Your task to perform on an android device: Go to the RailYatri app and get directions to the train station from Gurgaon to New Delhi.
Image 0: 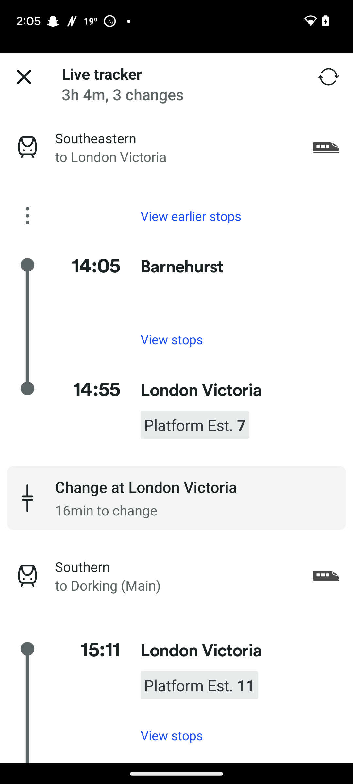
Go to the RailYatri app
Step 0: open app "RailYatri"
Image 1: 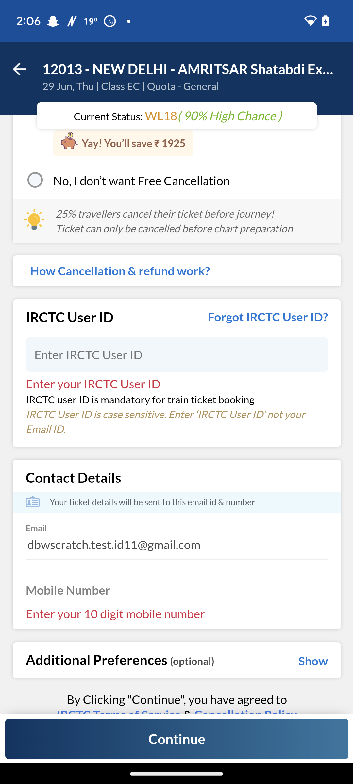
Go back to the previous screen
Step 1: press back button
Image 2: 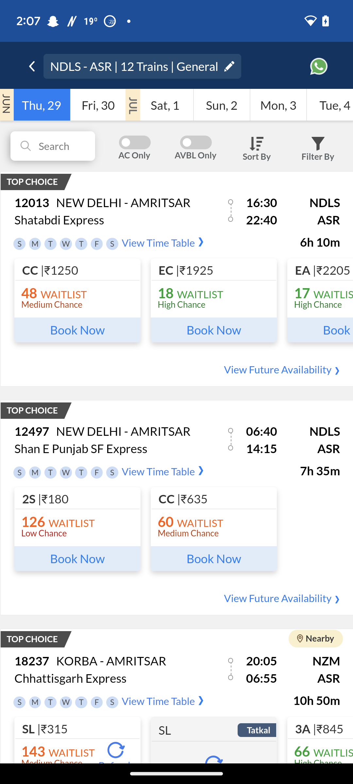
Go back to the previous screen
Step 2: press back button
Image 3: 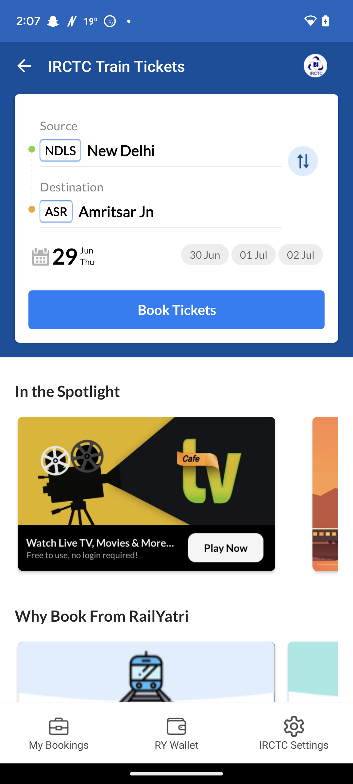
Click on the reverse arrow icon 
Step 3: click (303, 161)
Image 4: 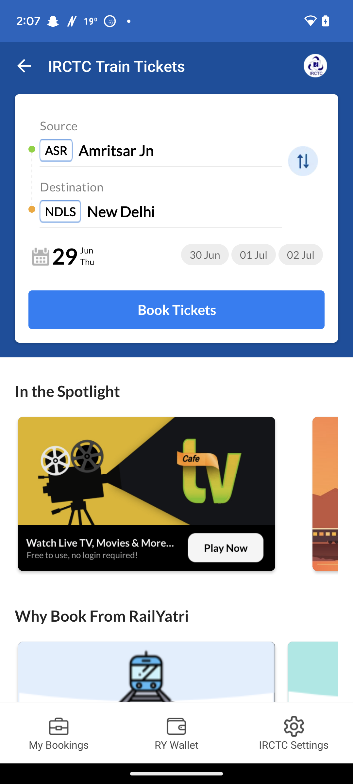
Click on the source text box
Step 4: click (120, 150)
Image 5: 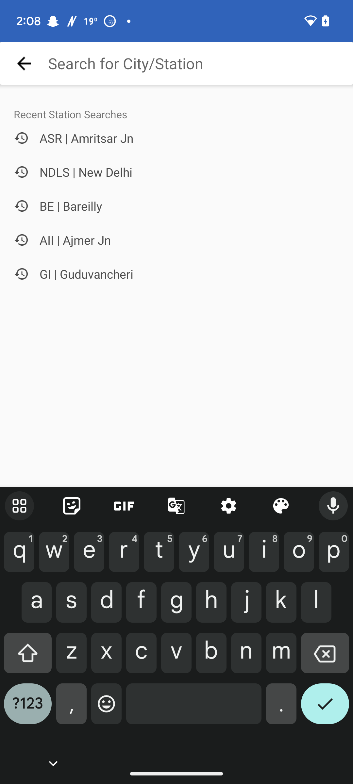
Enter the source station as Gurgaon
Step 5: type "Gurgaon"
Image 6: 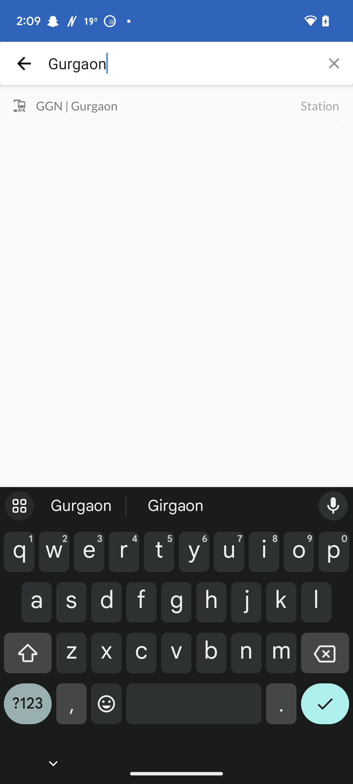
Click on the first result
Step 6: click (168, 106)
Image 7: 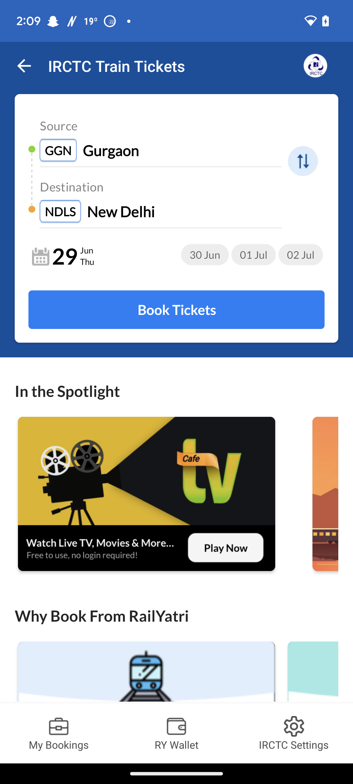
Click on the book tickets button
Step 7: click (176, 309)
Image 8: 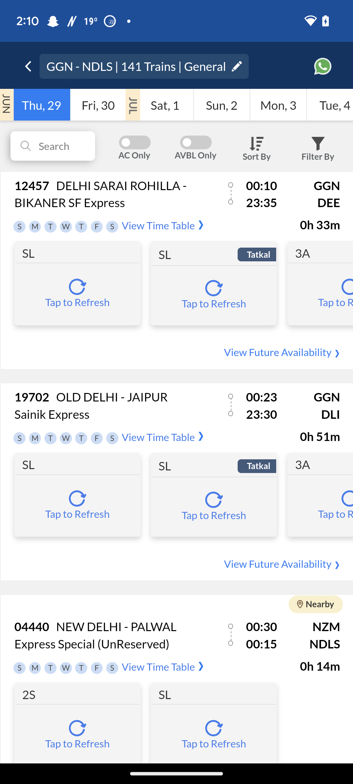
Click on the view time table of bikaner express
Step 8: click (177, 403)